Your task to perform on an android device: I need to travel to Edinburgh Park for work after I visit London Euston the following week, so I should check the Trainline app for bus schedules from London Euston to Edinburgh Park for September 20th.
Image 0: 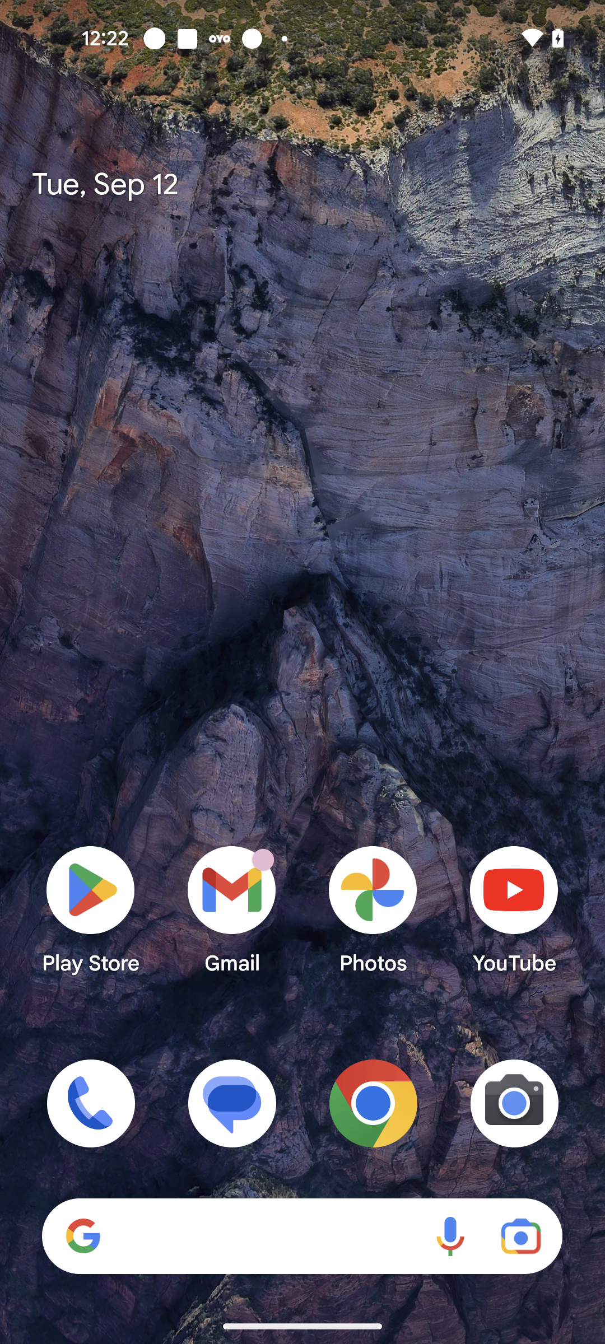
Open Trainline app
Step 0: open app "Trainline"
Image 1: 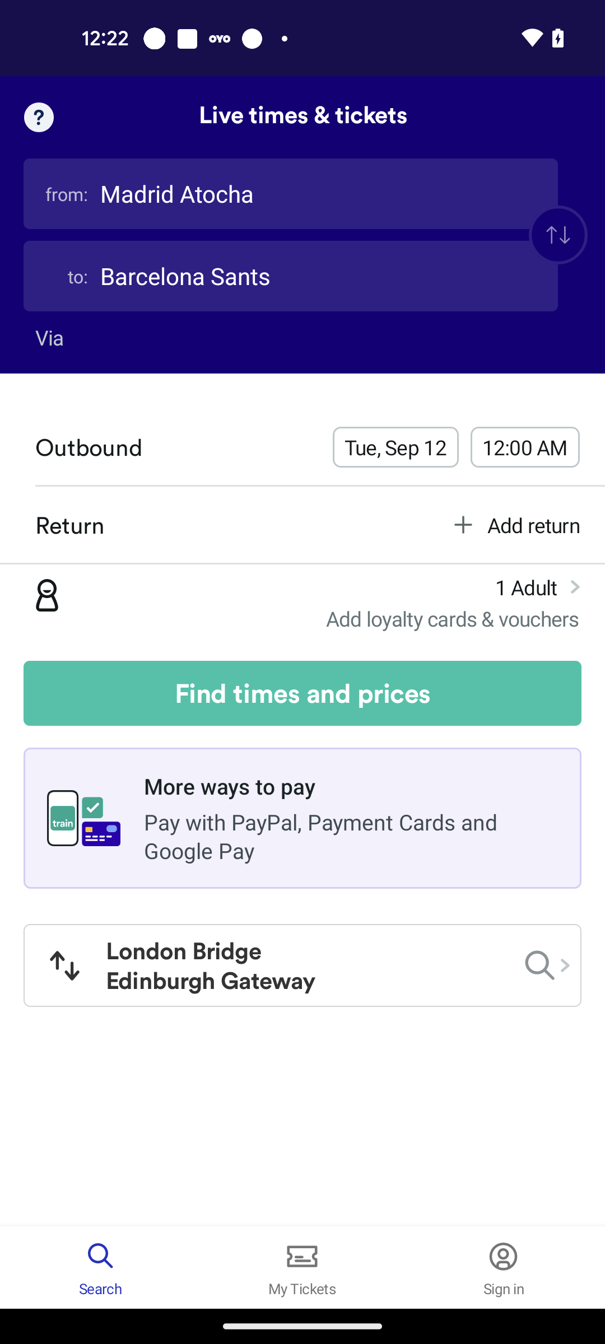
Click on the Departure city search bar
Step 1: click (290, 194)
Image 2: 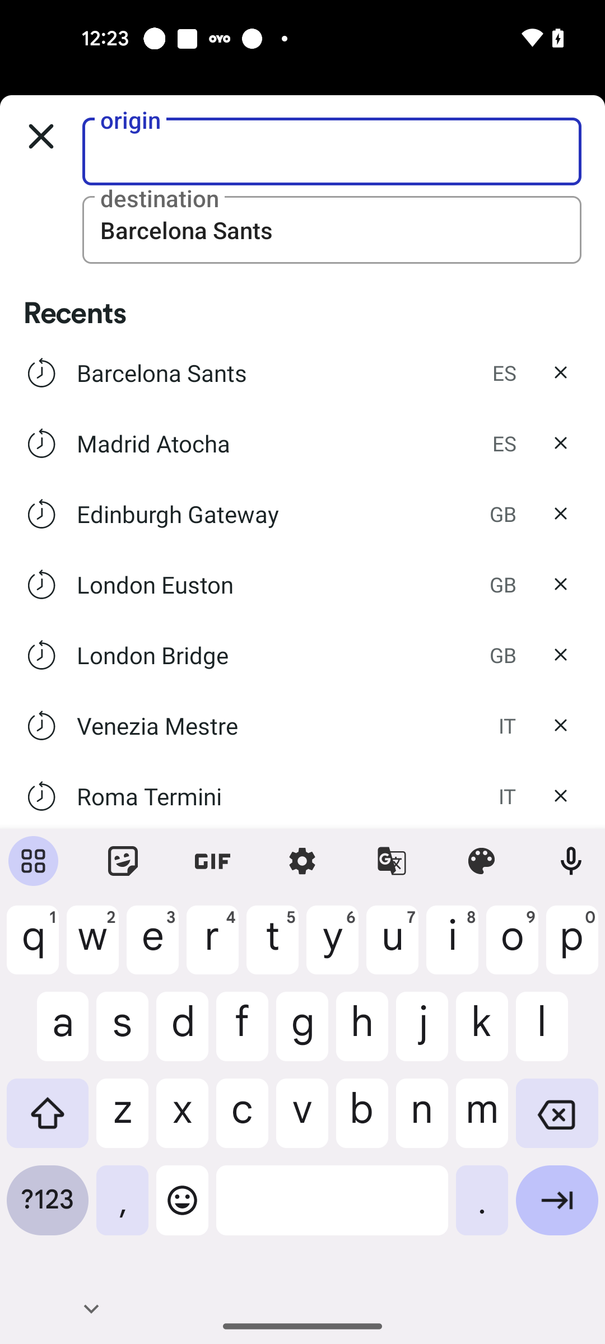
Search for London Euston
Step 2: type "London Euston"
Image 3: 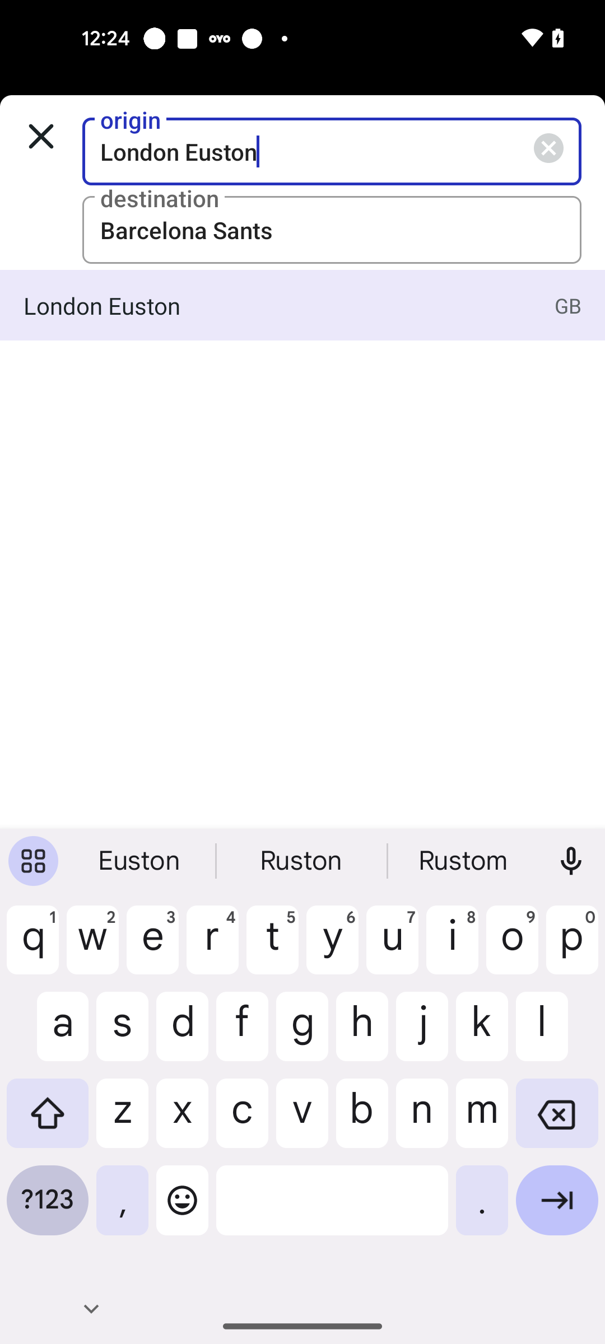
Click on the destination search bar
Step 3: click (332, 230)
Image 4: 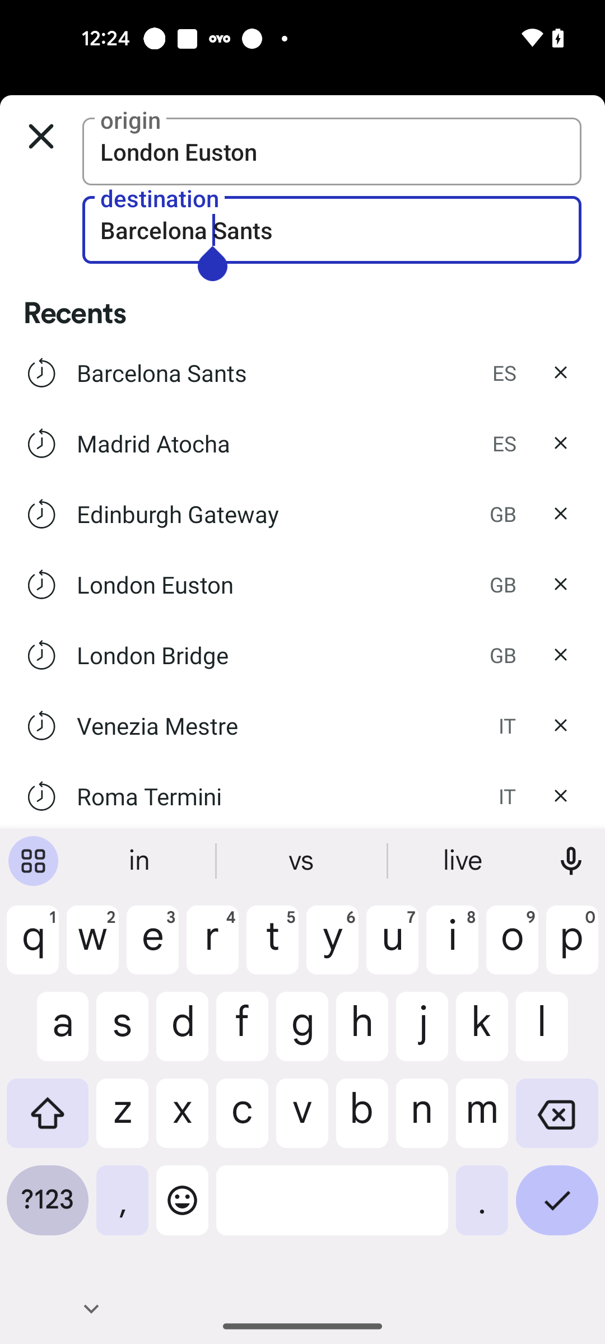
search for Edinburgh park
Step 4: type "Edinburgh park"
Image 5: 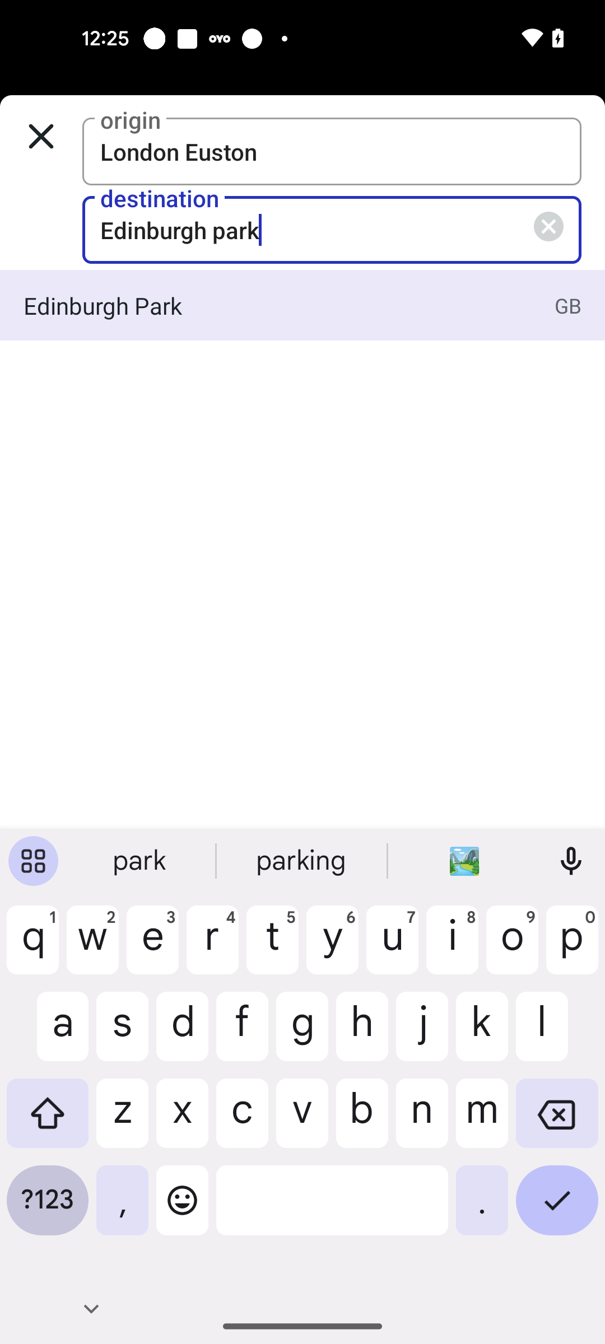
Click on the first search result
Step 5: click (277, 305)
Image 6: 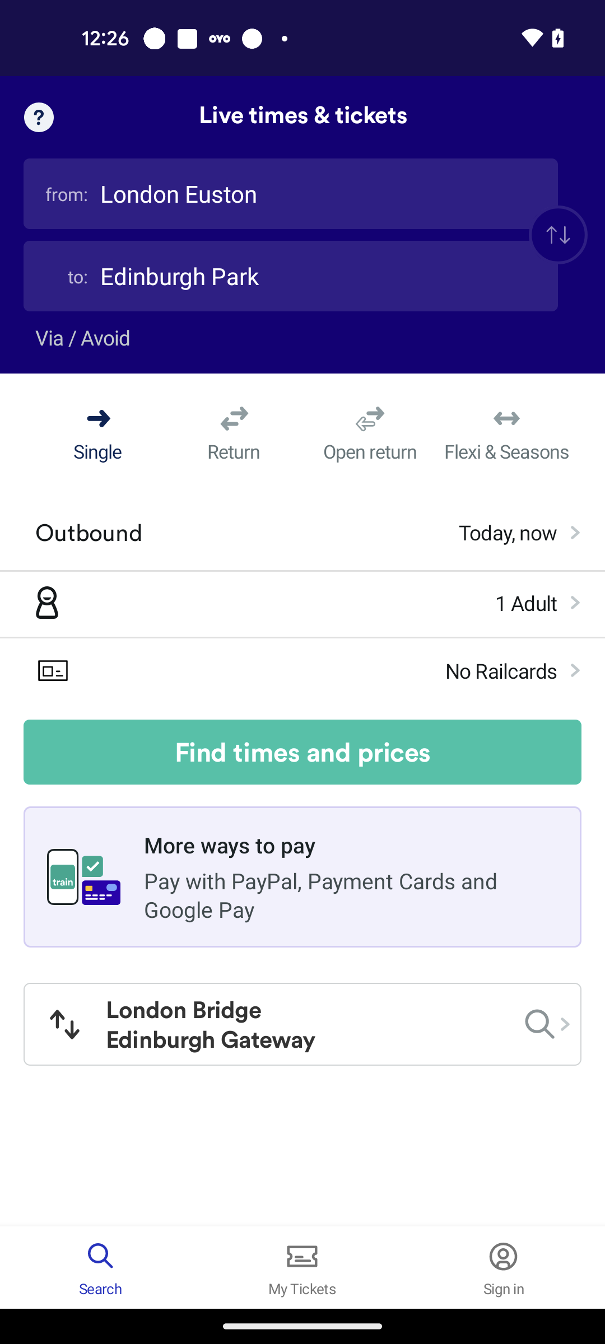
Go to the Outbound section
Step 6: click (508, 532)
Image 7: 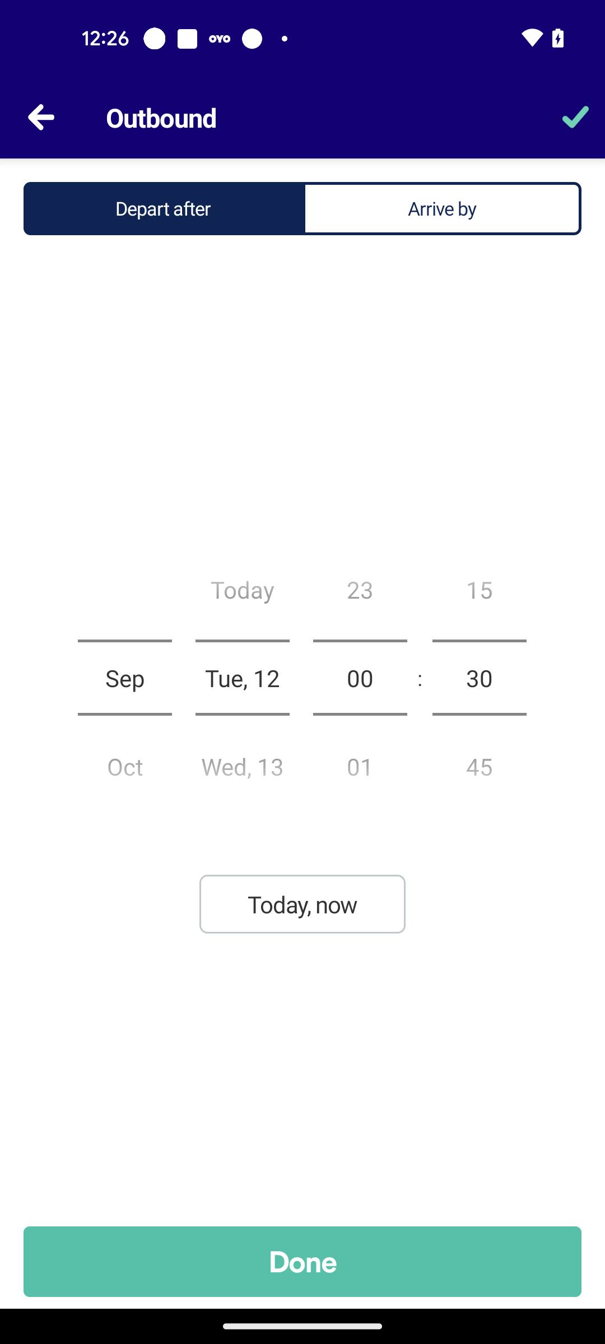
Set the date 20 September 2023
Step 7: scroll down
Image 8: 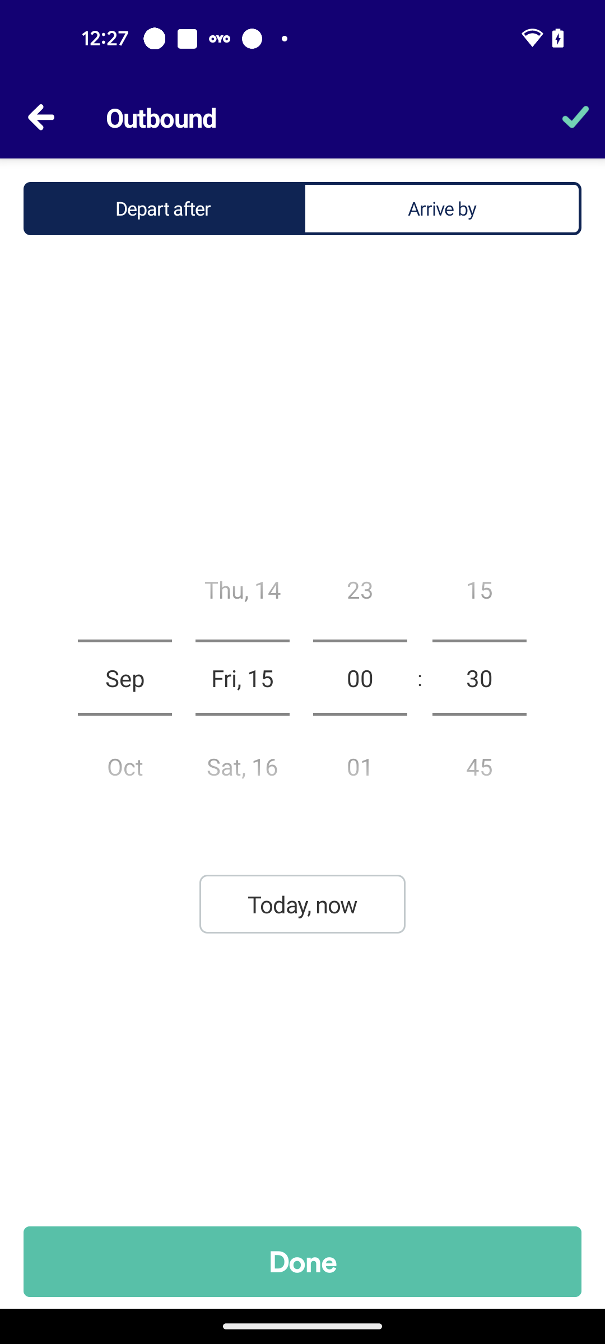
Set the date 20 September 2023
Step 8: scroll down
Image 9: 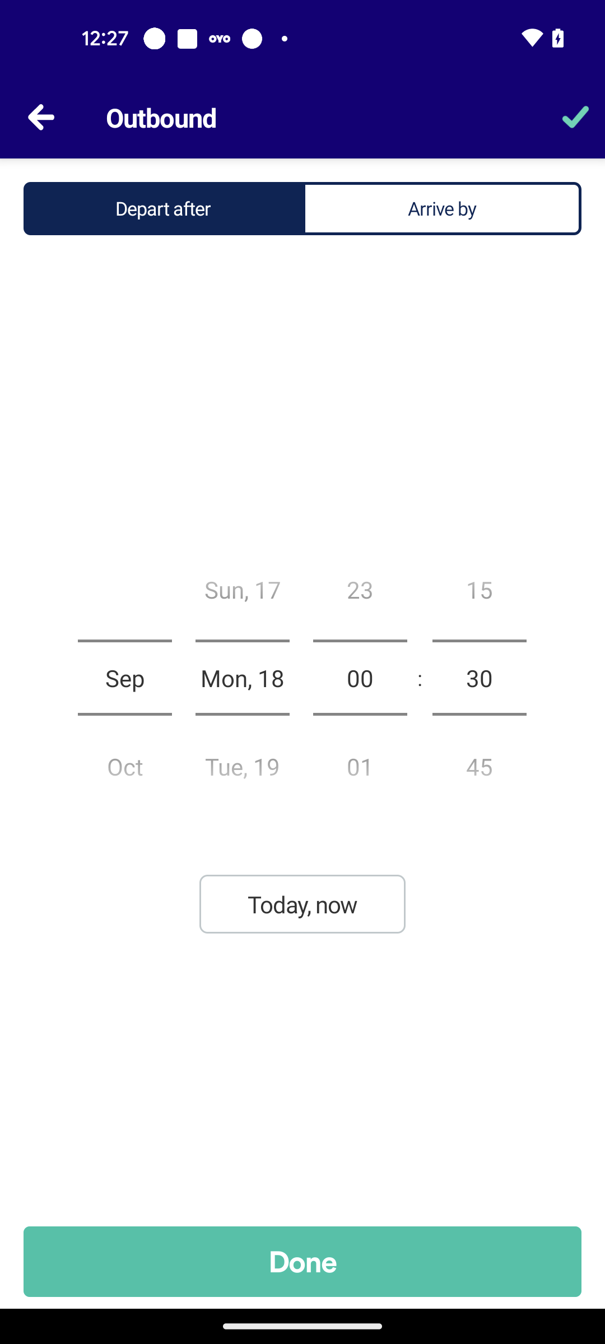
Set the date 20 September 2023
Step 9: scroll down
Image 10: 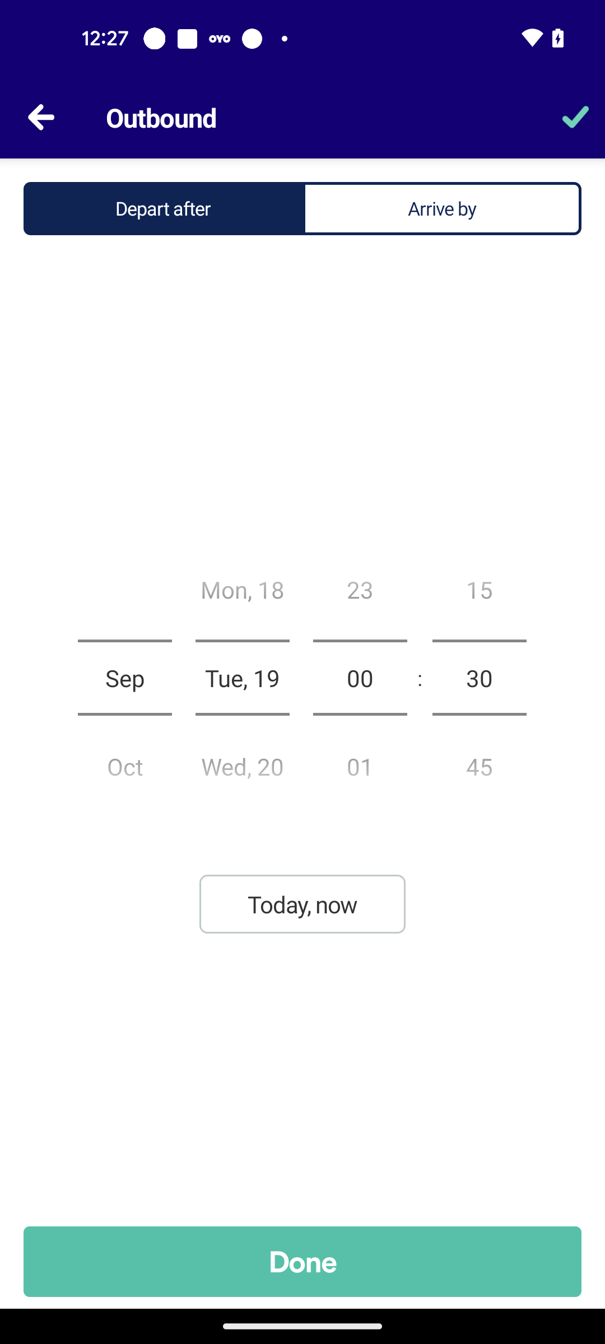
Set the date 20 September 2023
Step 10: scroll down
Image 11: 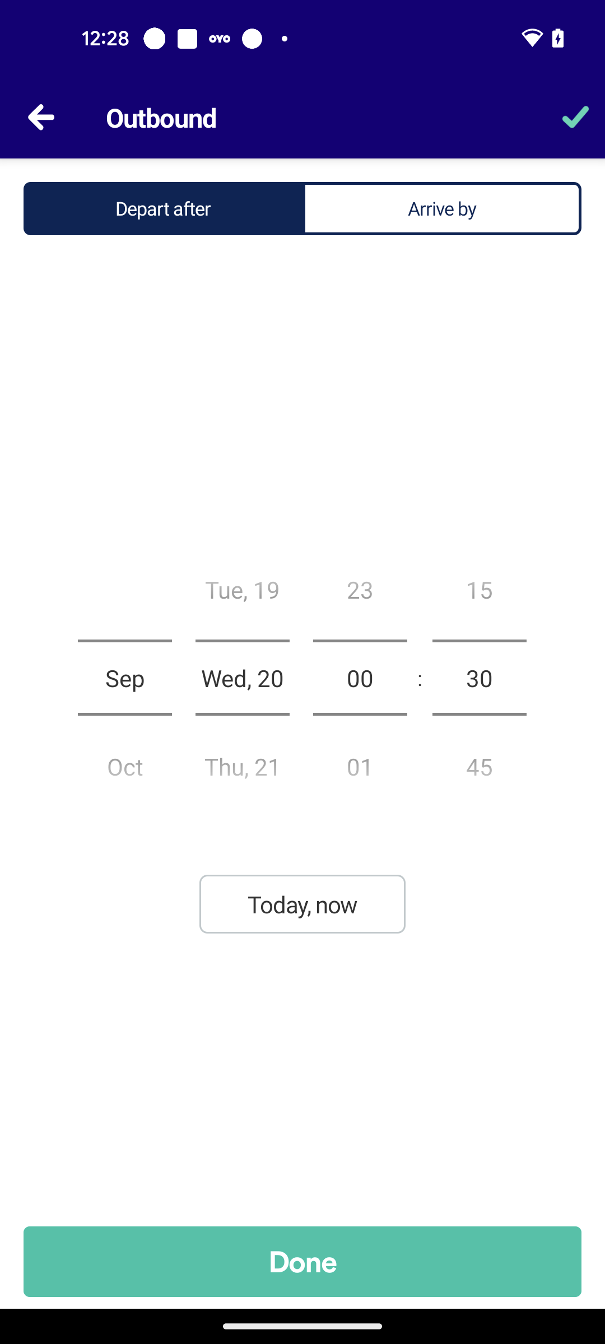
Click on the Done button
Step 11: click (302, 1261)
Image 12: 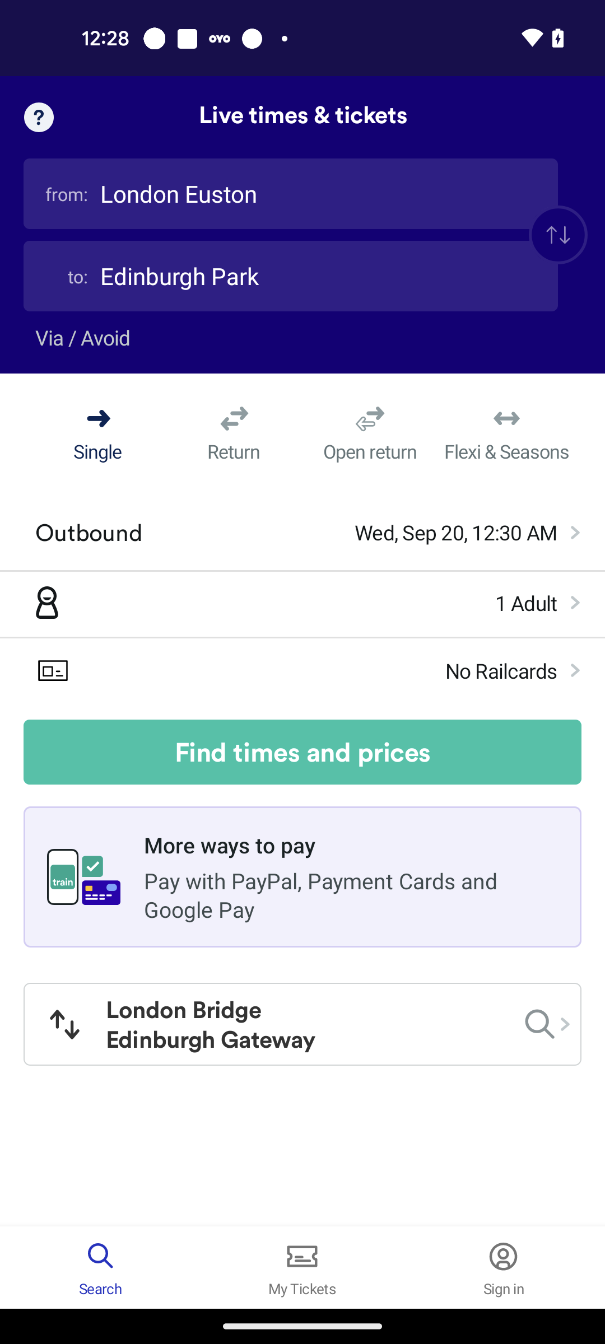
Click on the Find times and prices button
Step 12: click (302, 752)
Image 13: 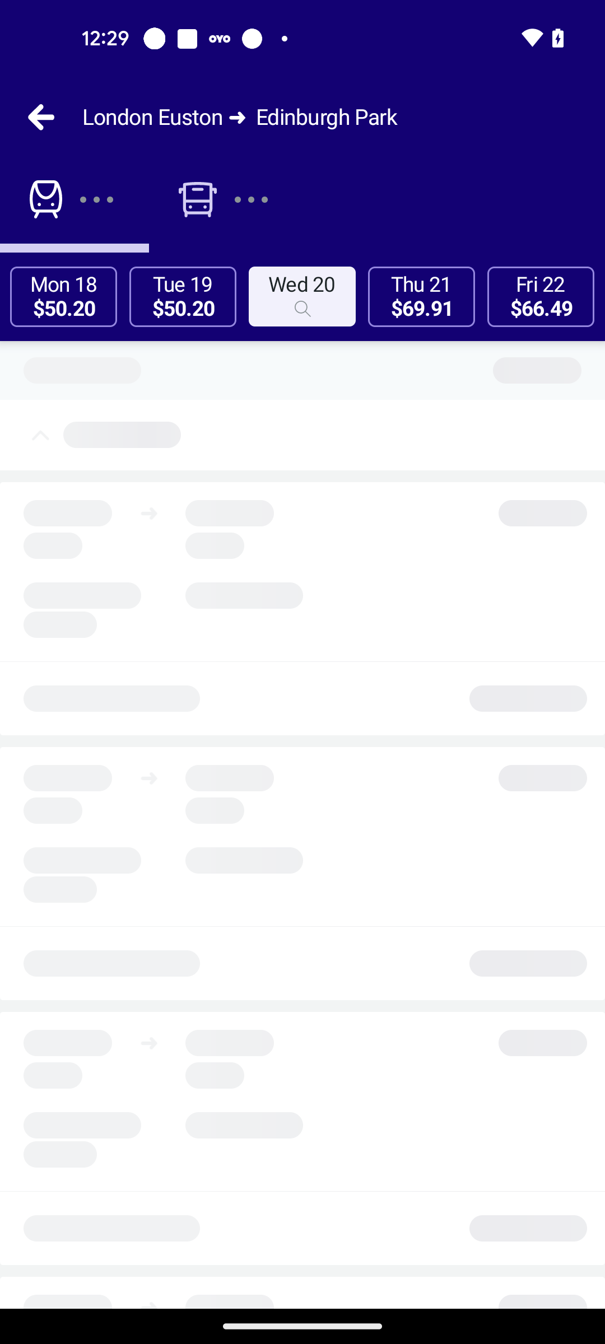
Click on the Find times and prices button
Step 13: wait